Your task to perform on an android device: Due to a number of recent demands, I want to use the Amazon app to search for a Bosch Angle Grinder in the Tools & home improvement category in the Home section.
Image 0: 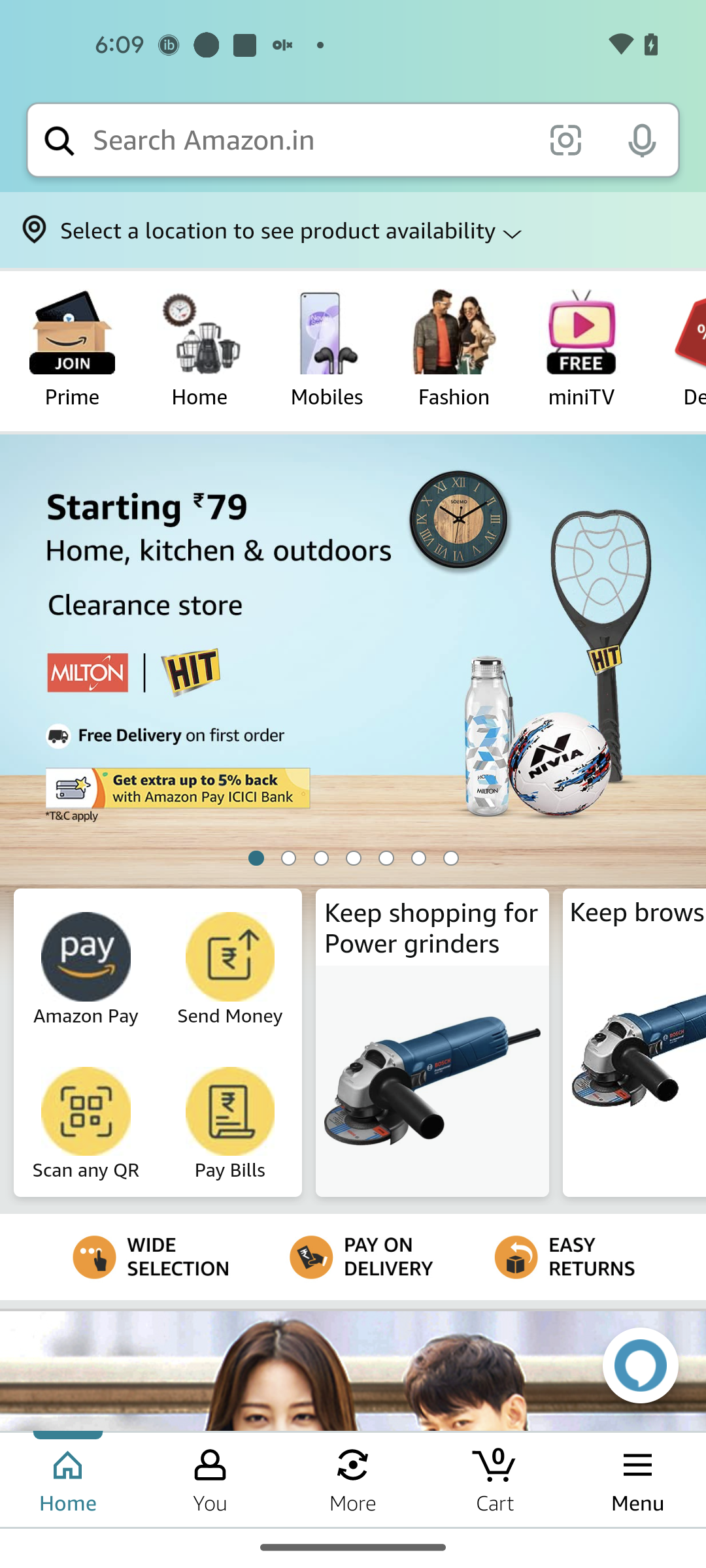
Go to the Home category
Step 0: click (199, 331)
Image 1: 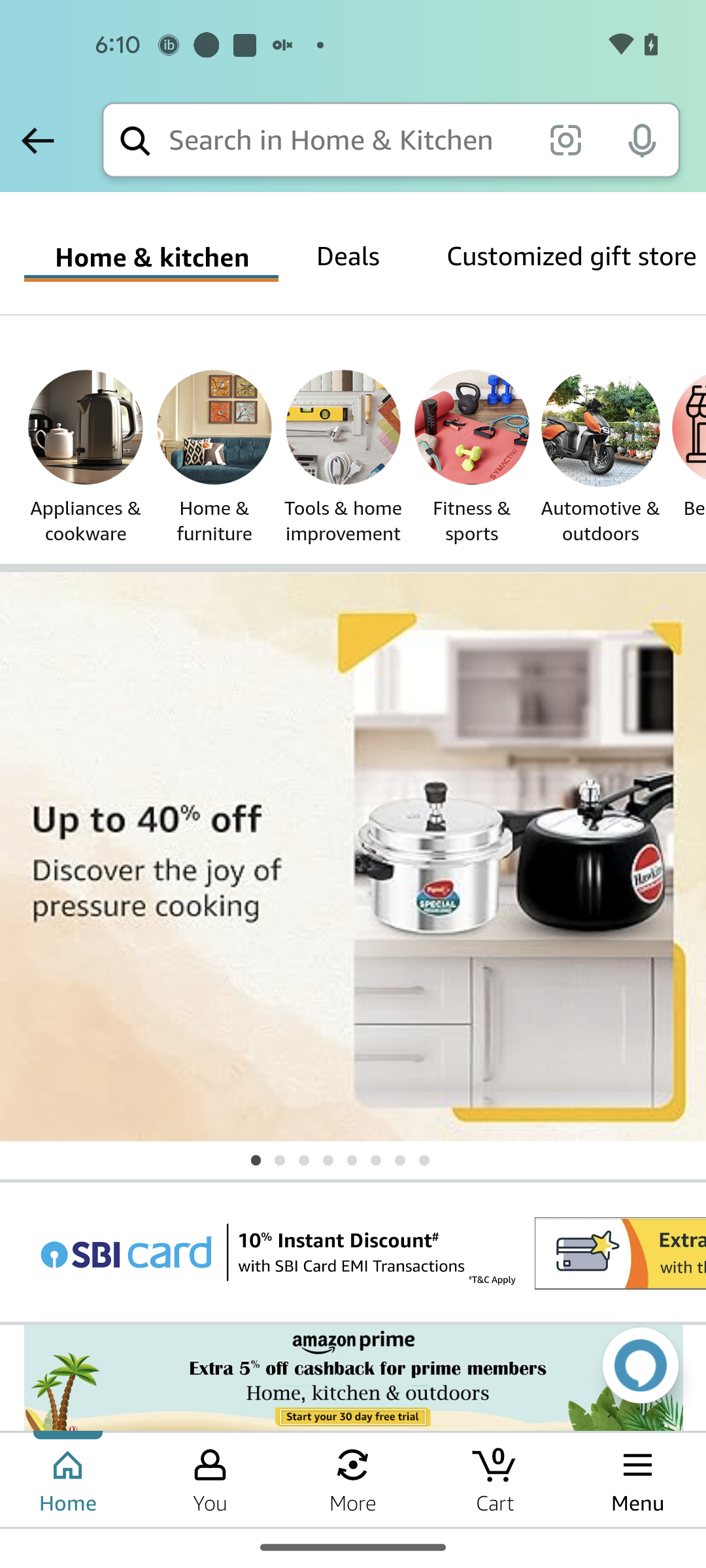
Go to the Tools & home improvement category
Step 1: click (343, 519)
Image 2: 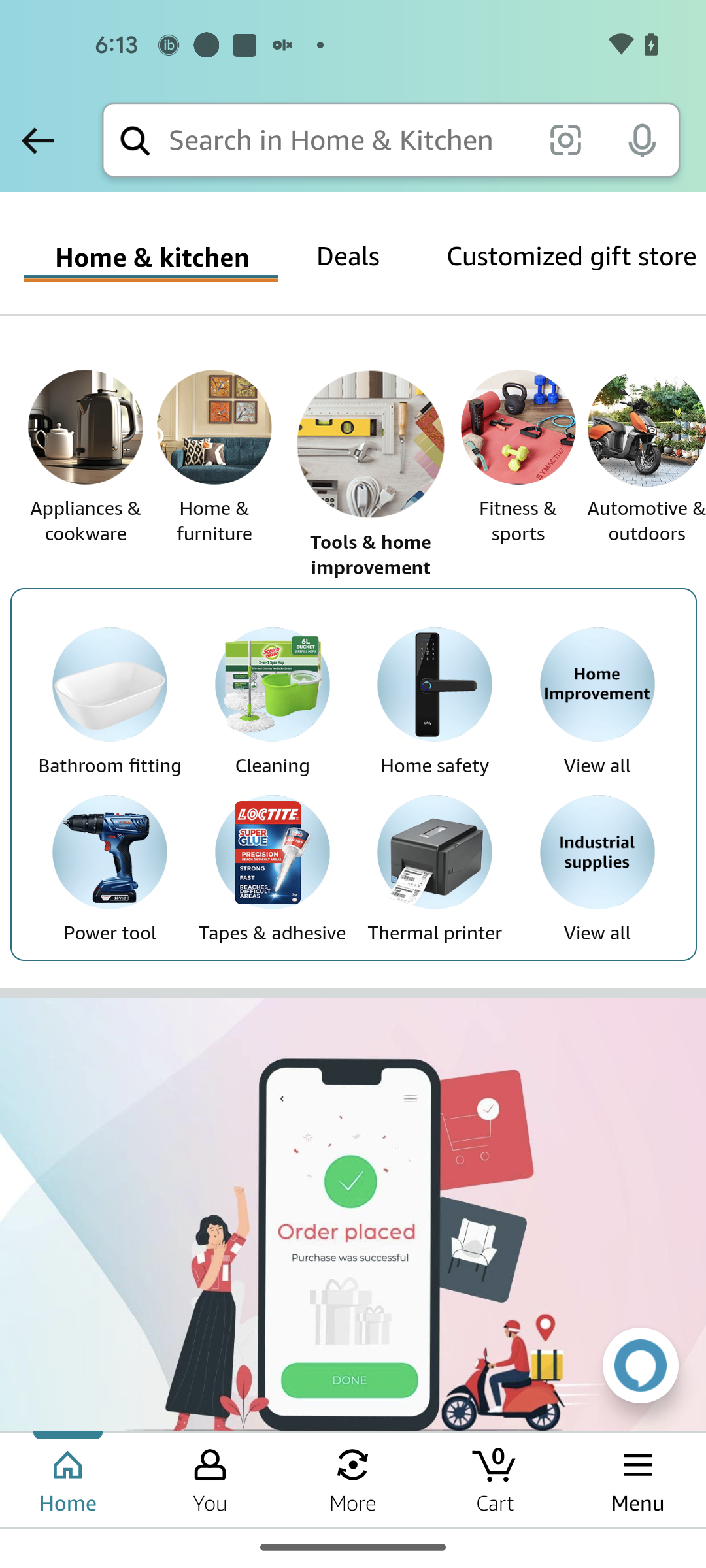
Click on the View all option in Industrial supplies
Step 2: click (597, 868)
Image 3: 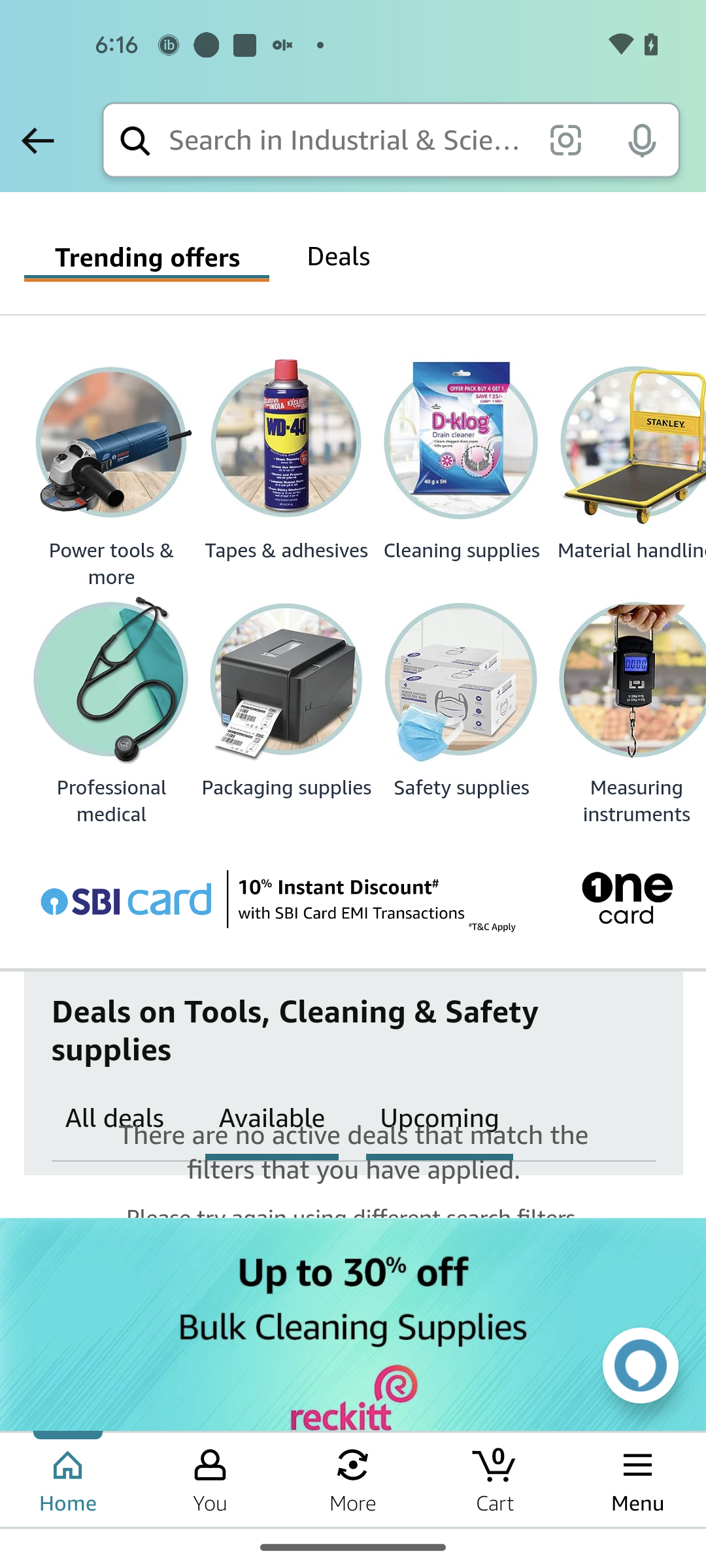
Swipe up to view Bosch Angle Grinder
Step 3: scroll down
Image 4: 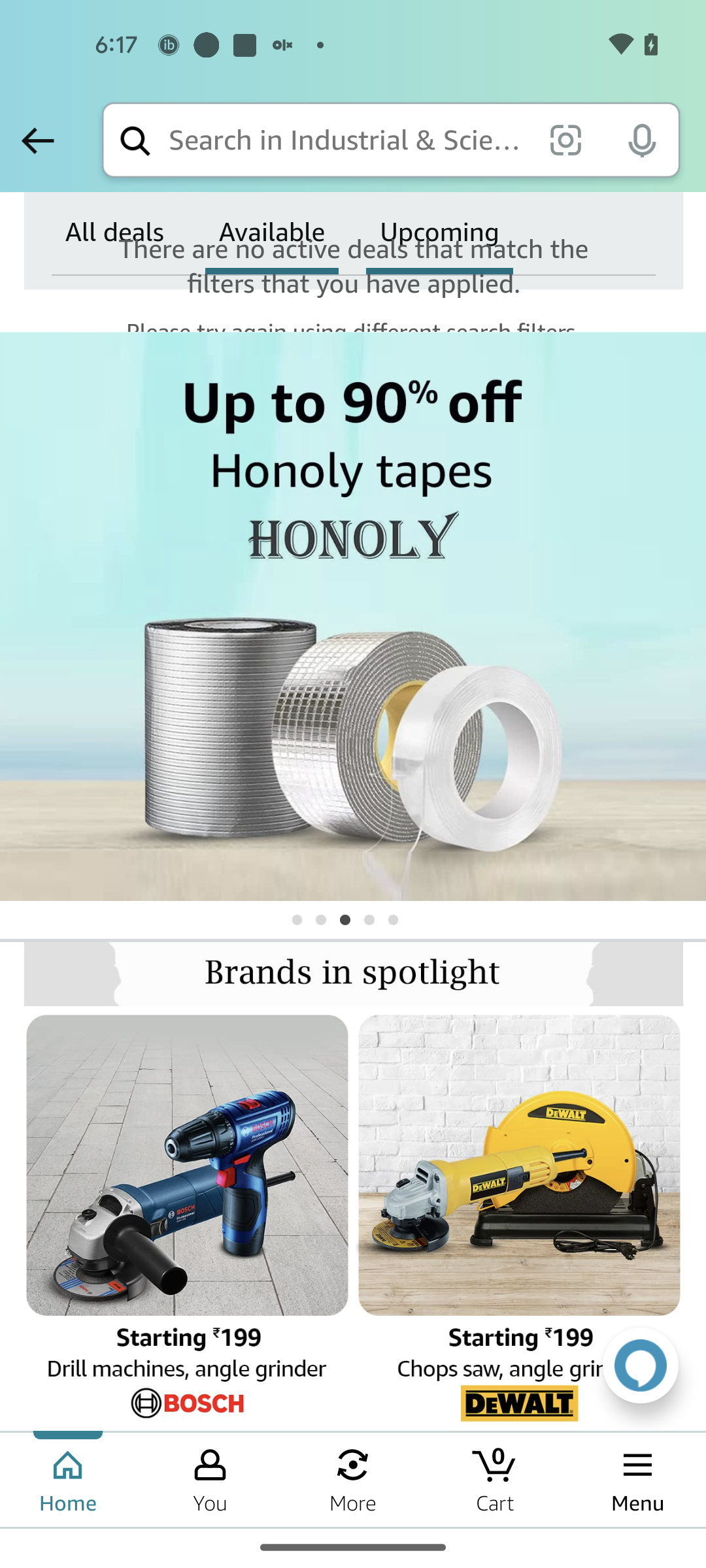
Swipe up to view Bosch Angle Grinder
Step 4: scroll down
Image 5: 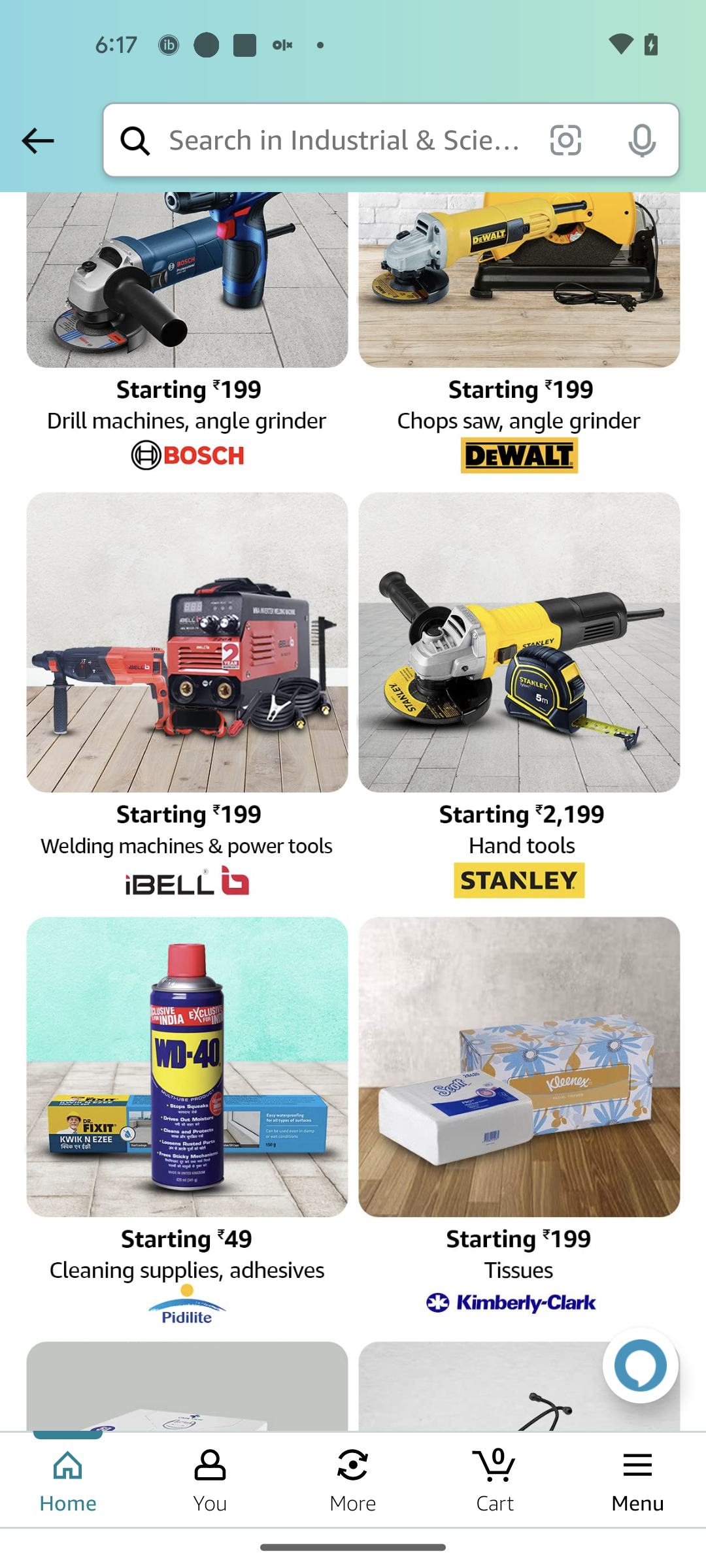
Swipe up to view Bosch Angle Grinder
Step 5: scroll down
Image 6: 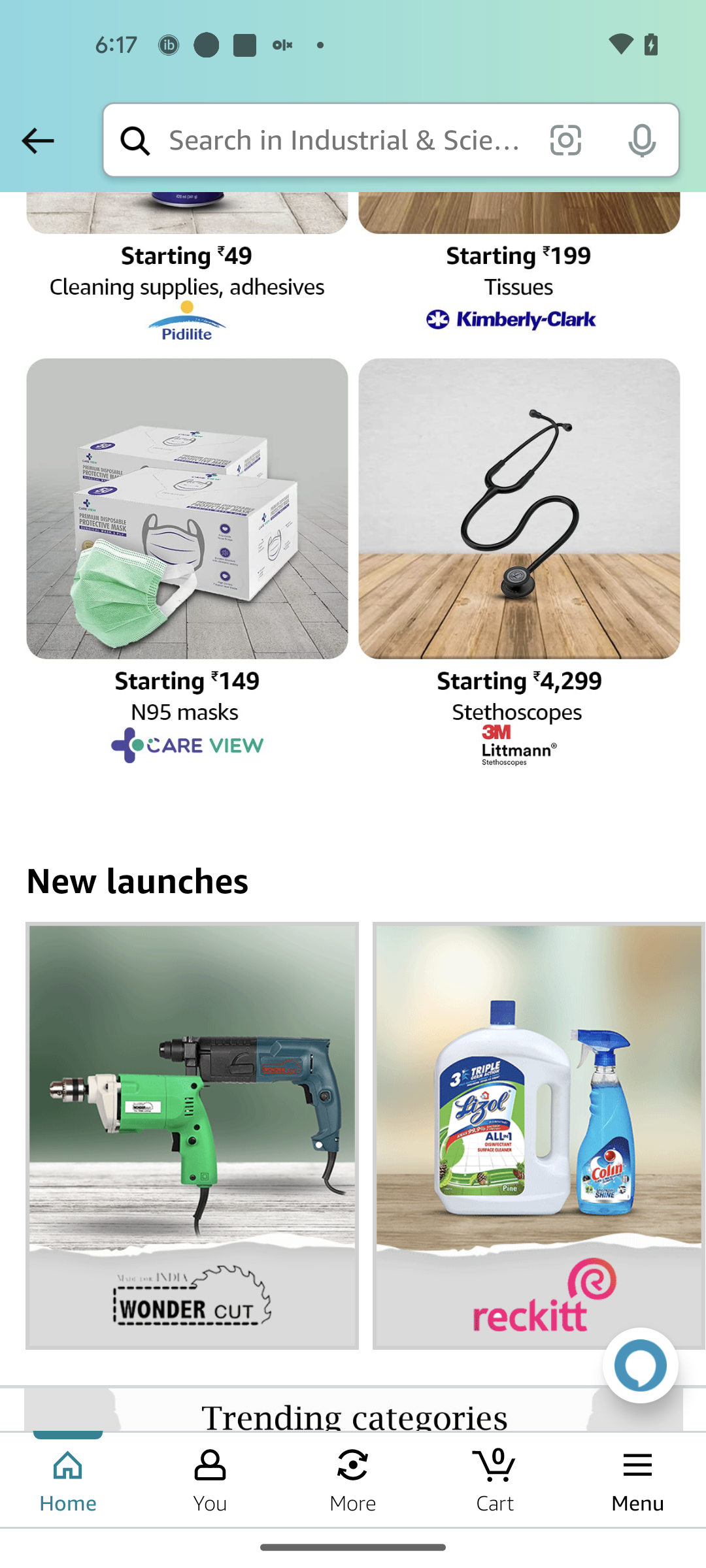
Swipe up to view Bosch Angle Grinder
Step 6: scroll down
Image 7: 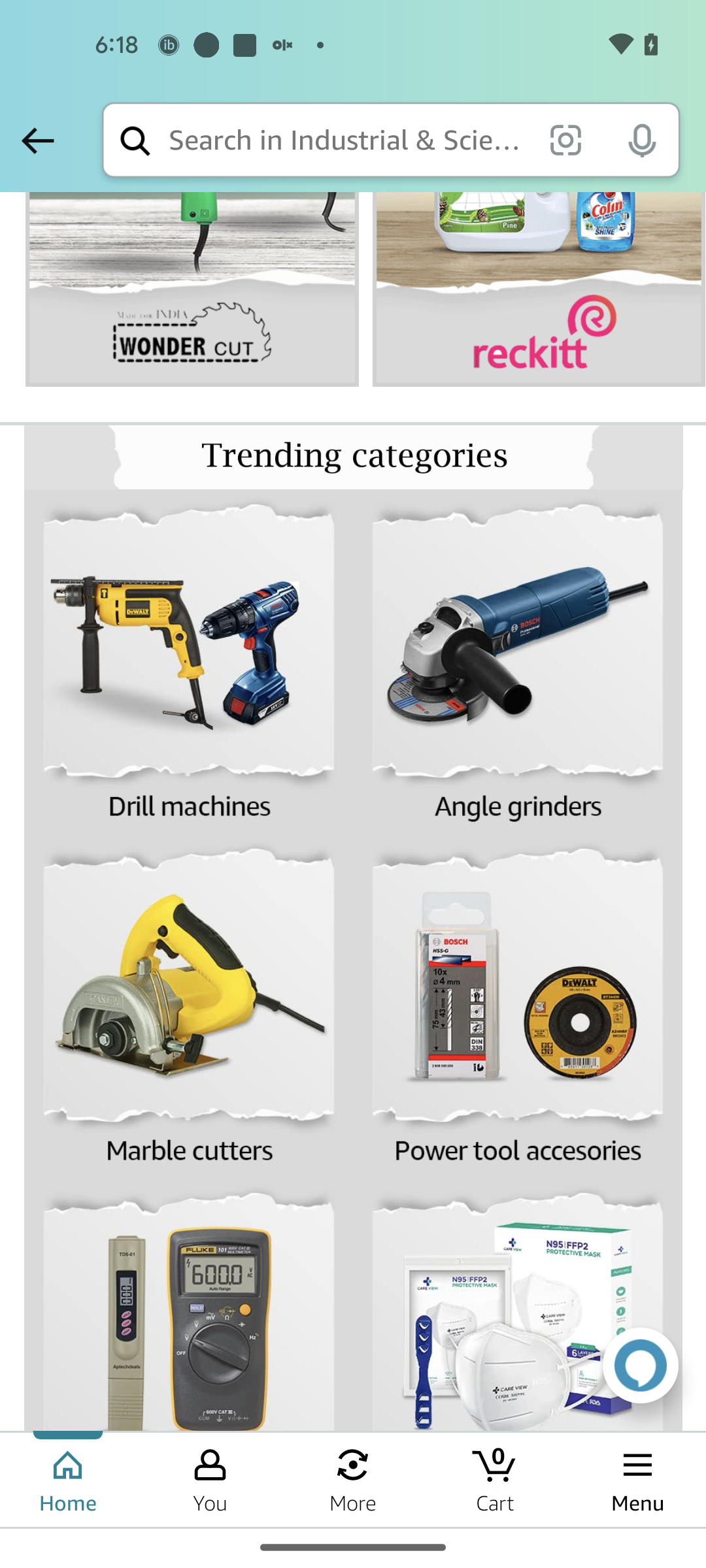
Click on the Angle grinders product
Step 7: click (516, 662)